Your task to perform on an android device: I want to view the 5 seater sofa in grey colour to see the price and quality in the Amazon app
Image 0: 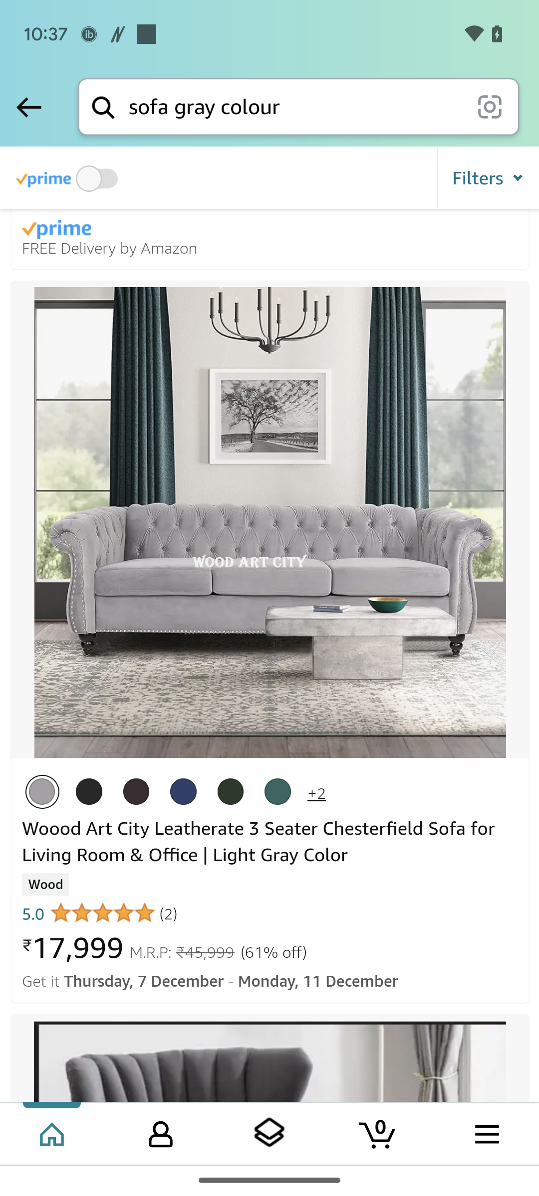
Click on the gray colour sofa set
Step 0: click (269, 522)